Your task to perform on an android device: View the arrival time of 5:45 AM and departure time of 9:35 AM and see the stops. Then check if the bus is running on time or if there are any delays
Image 0: 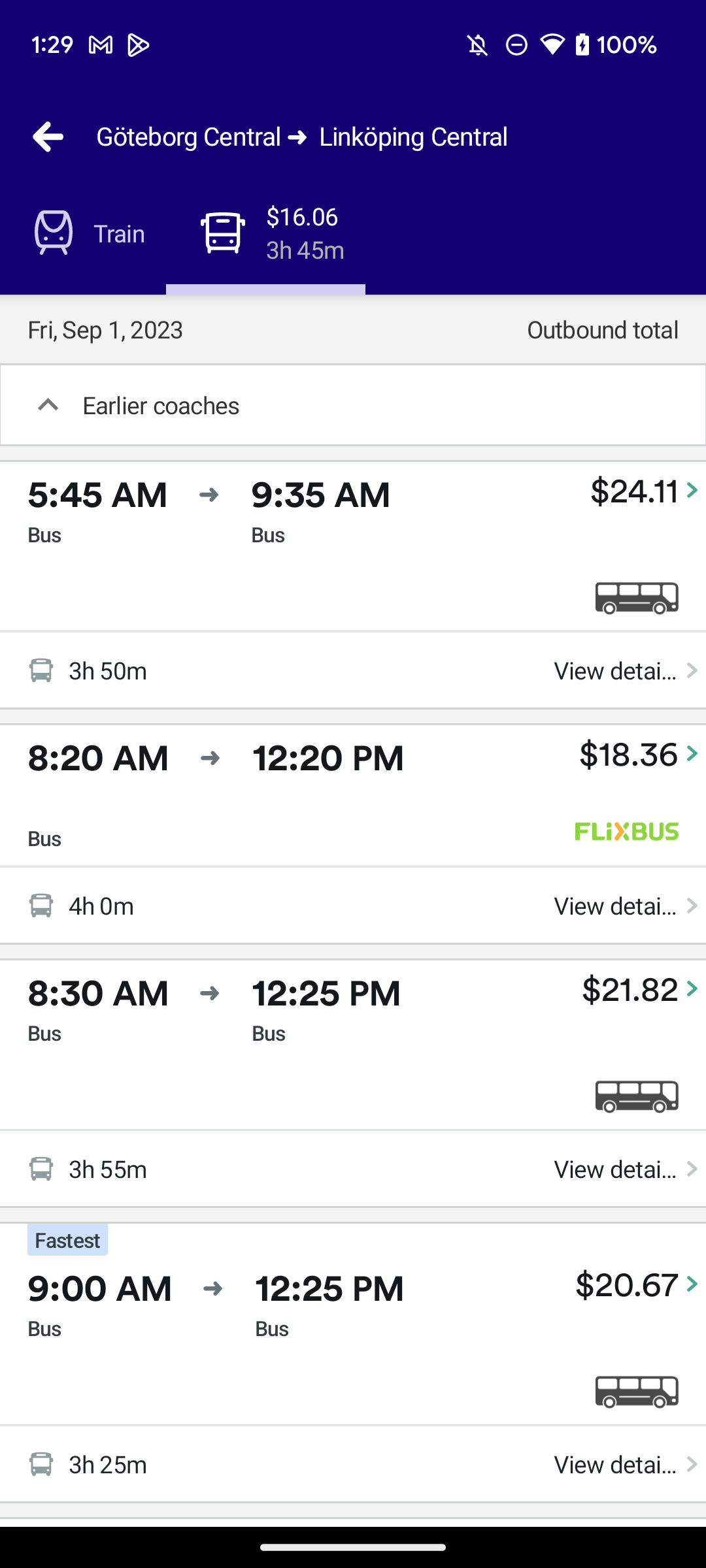
Click on the 3h 50m option to view the stops
Step 0: click (266, 688)